Your task to perform on an android device: View the similar products of Drill machines for the comparison on the Shopsy app.
Image 0: 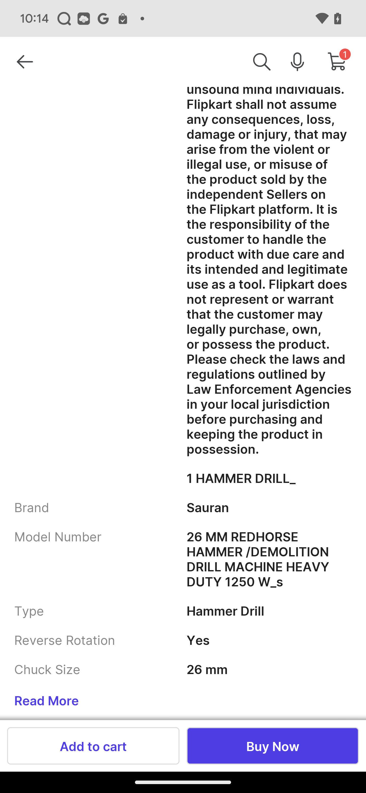
Swipe up on the screen to view the similar products
Step 0: scroll down
Image 1: 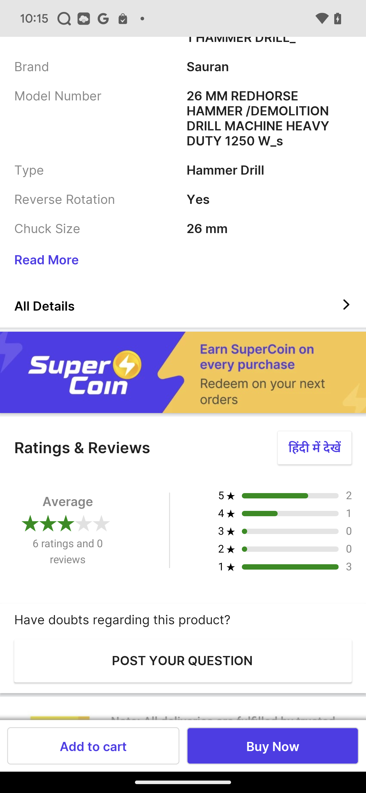
Swipe up on the screen to view the similar products
Step 1: scroll down
Image 2: 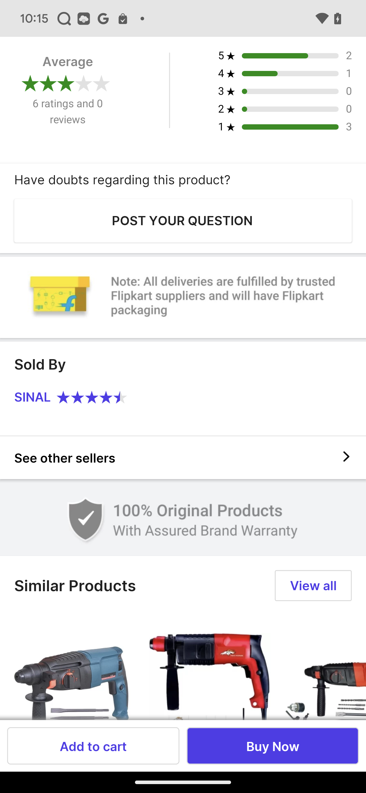
Swipe up on the screen to view the similar products
Step 2: scroll down
Image 3: 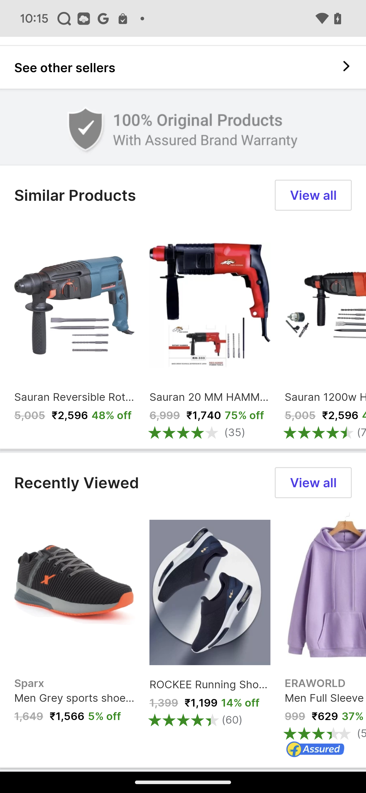
Swipe towards left to view products
Step 3: scroll right